Your task to perform on an android device: I want to use the Self Practice Desert night ambient sound feature on the Idanim app to help me relax.
Image 0: 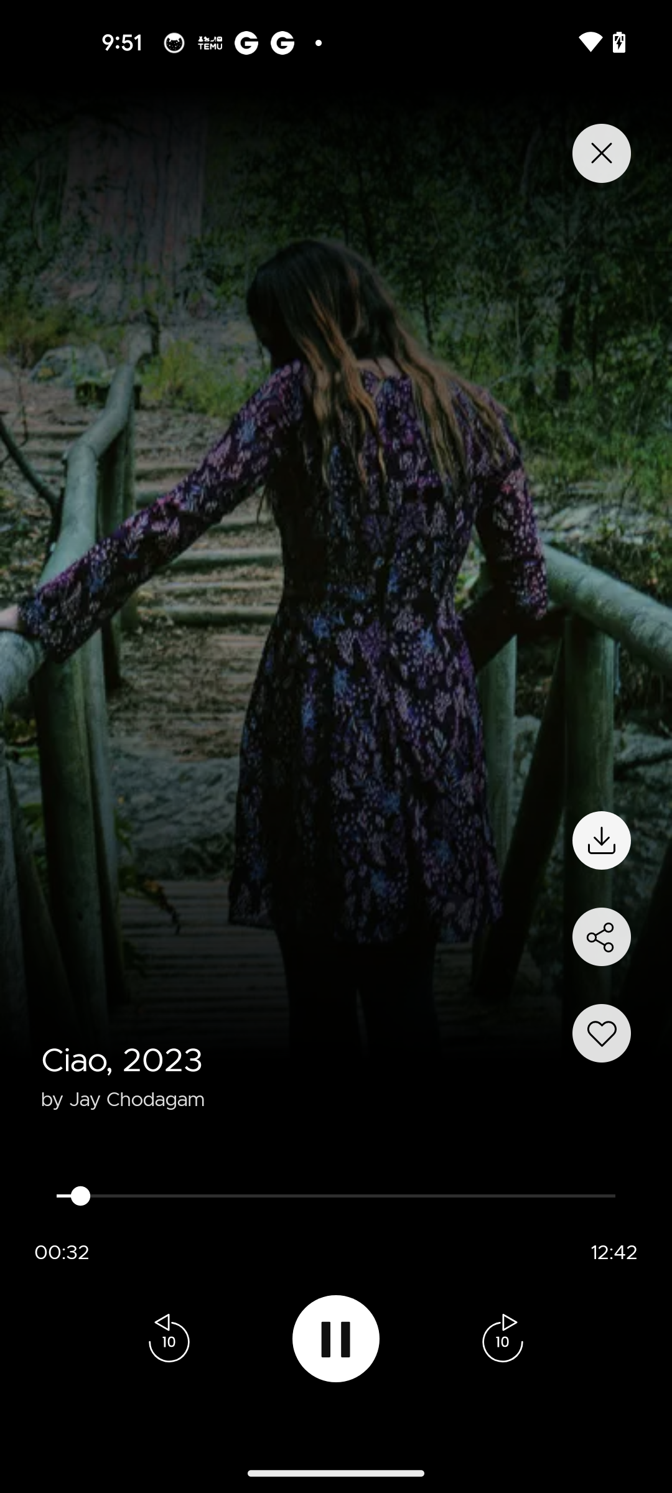
Close the current meditation
Step 0: click (592, 149)
Image 1: 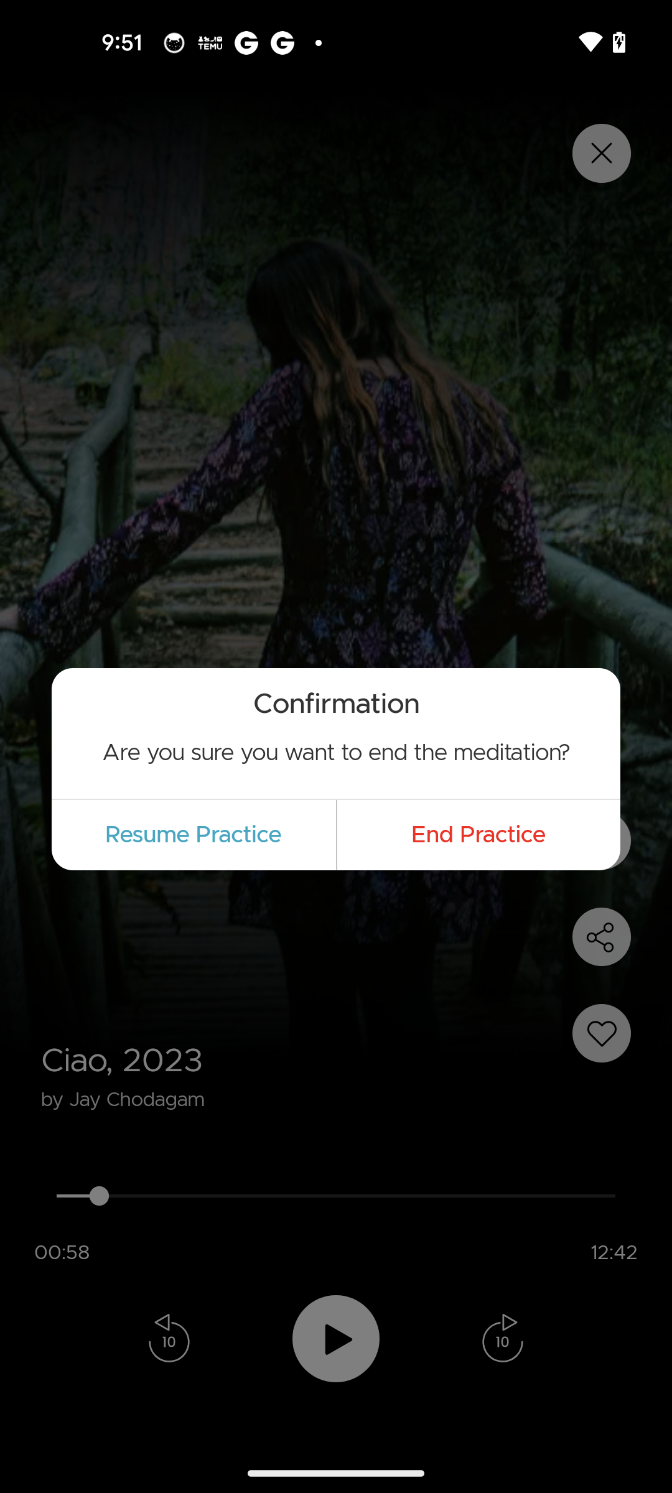
Click on the End practice in the pop up
Step 1: click (478, 835)
Image 2: 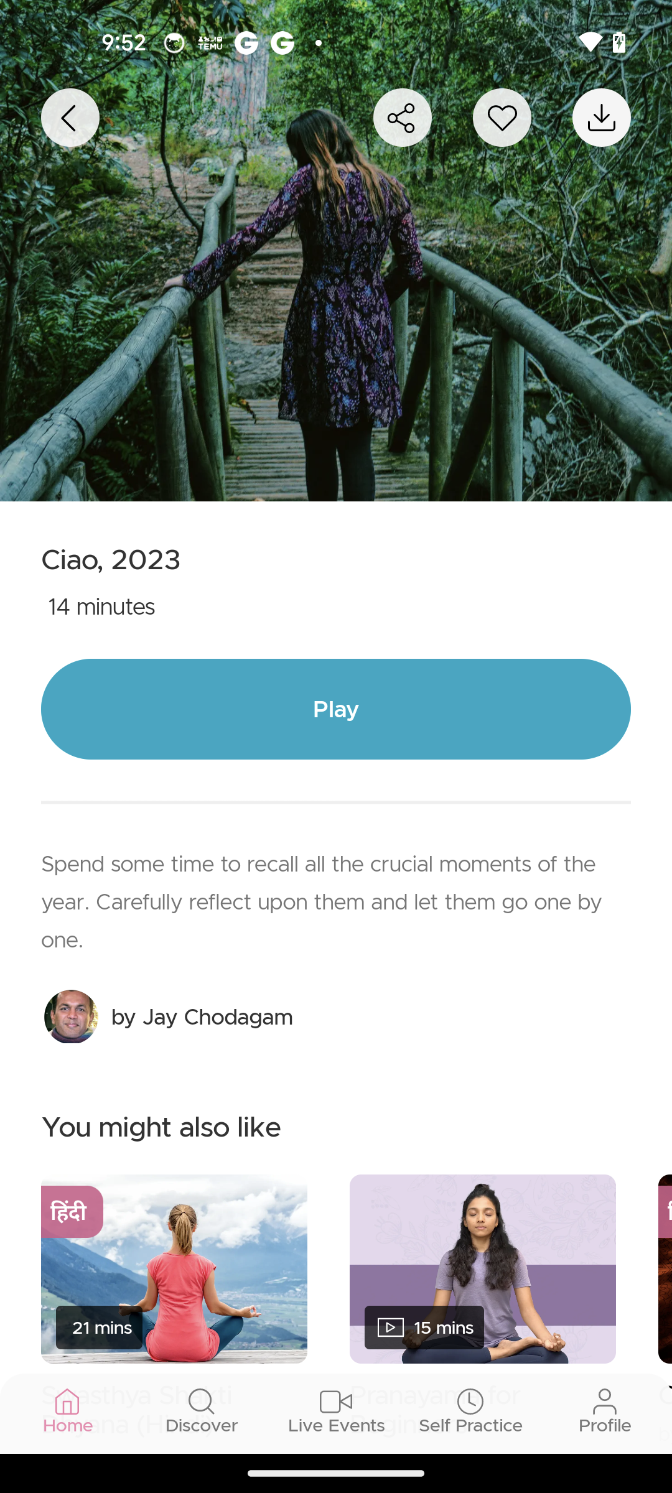
Go to the Self Practice tab
Step 2: click (487, 1410)
Image 3: 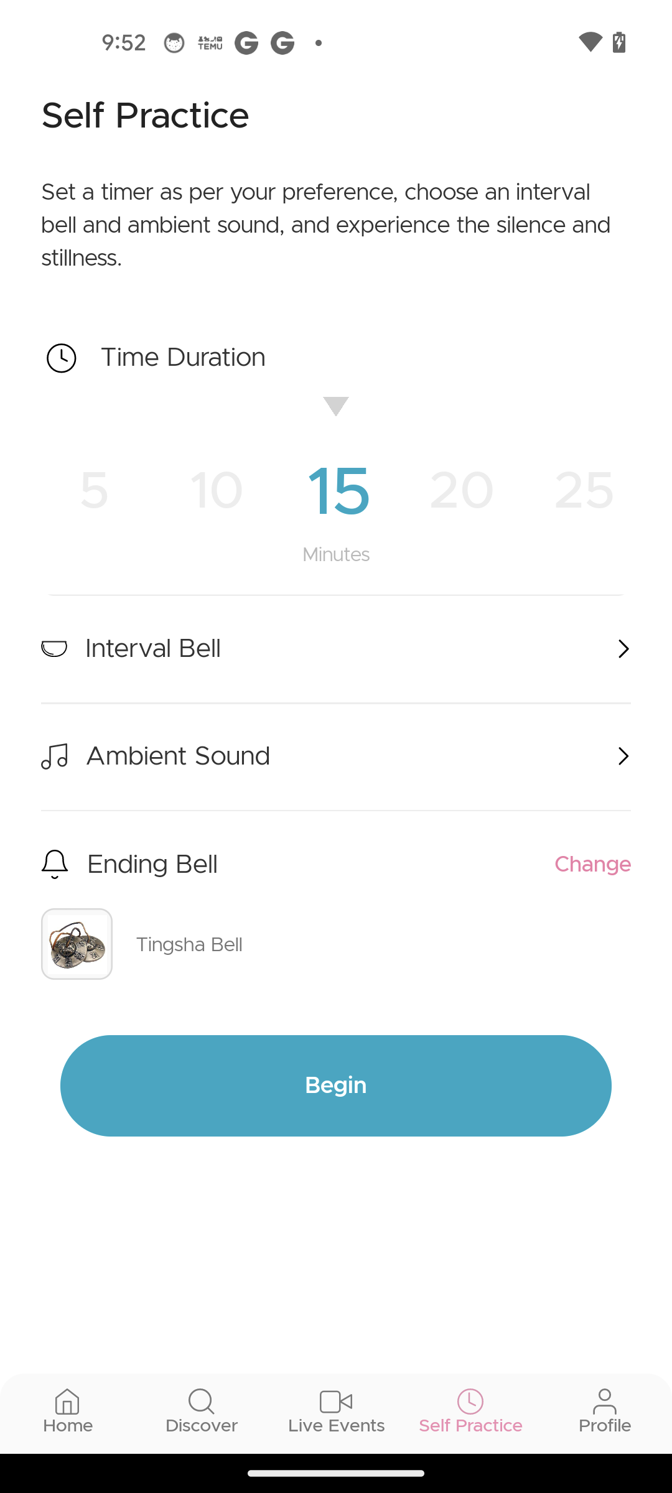
Click on the Ambient Sound option
Step 3: click (500, 742)
Image 4: 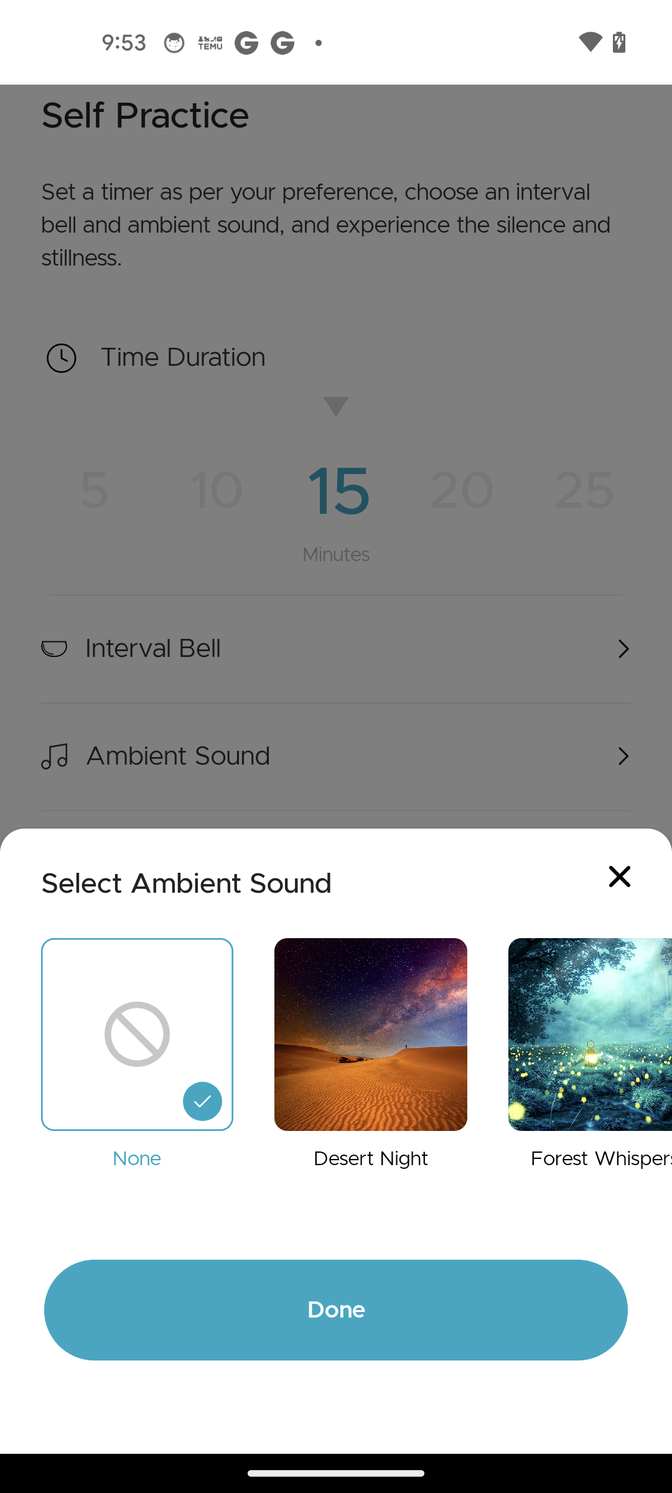
Select the Desert Night sound
Step 4: click (365, 1014)
Image 5: 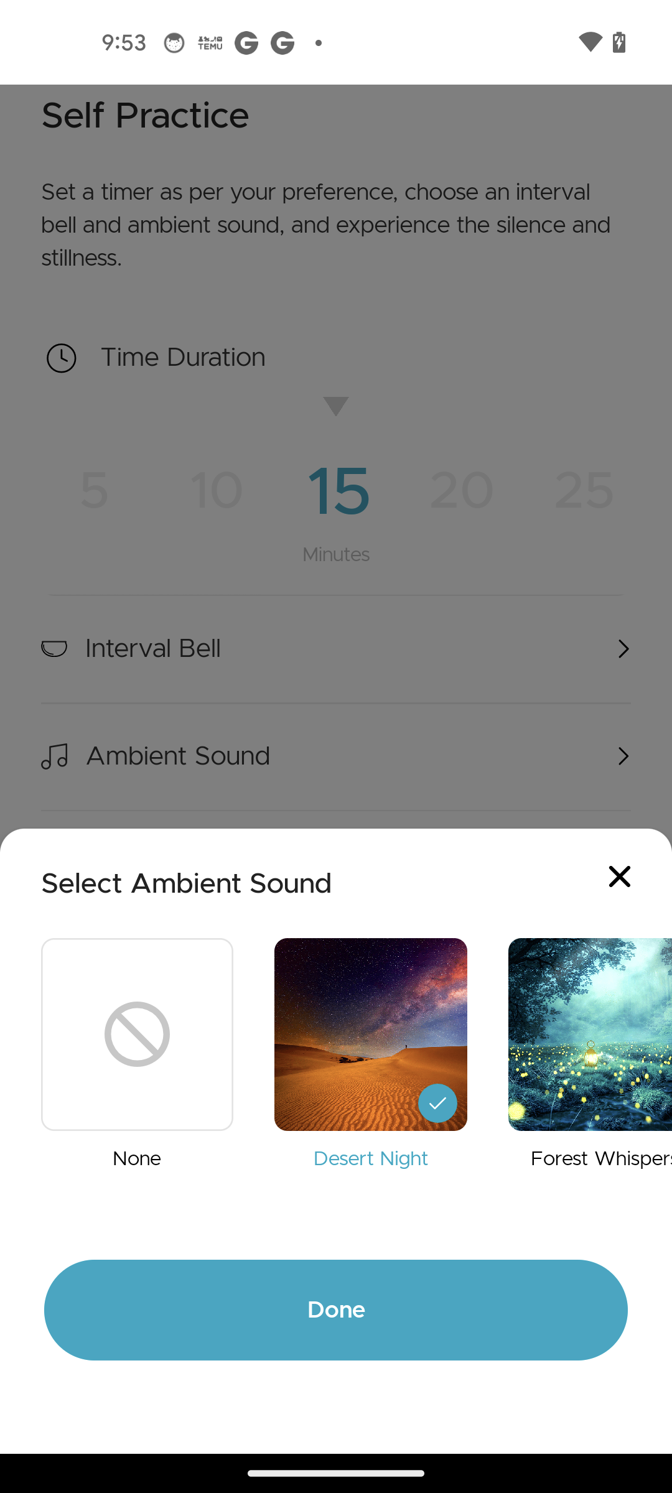
Click on the Done button 
Step 5: click (336, 1310)
Image 6: 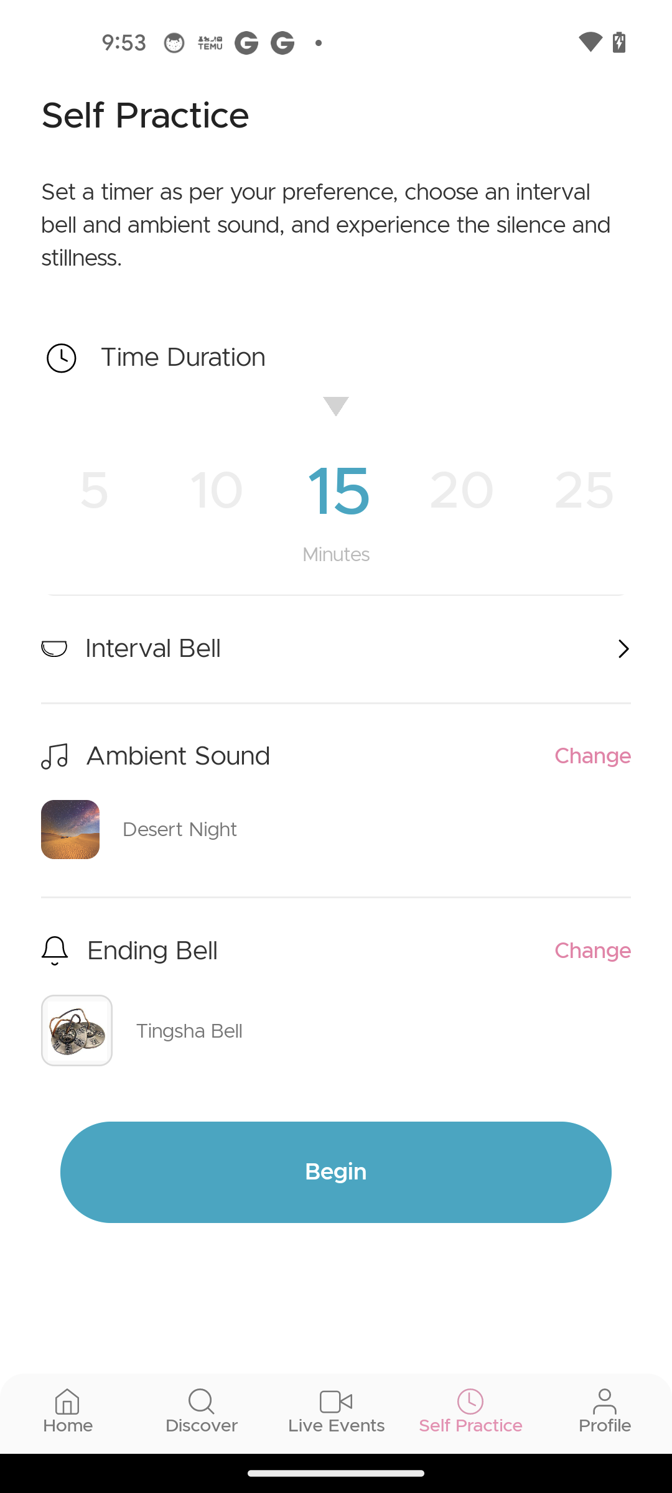
Click on the begin button
Step 6: click (335, 1172)
Image 7: 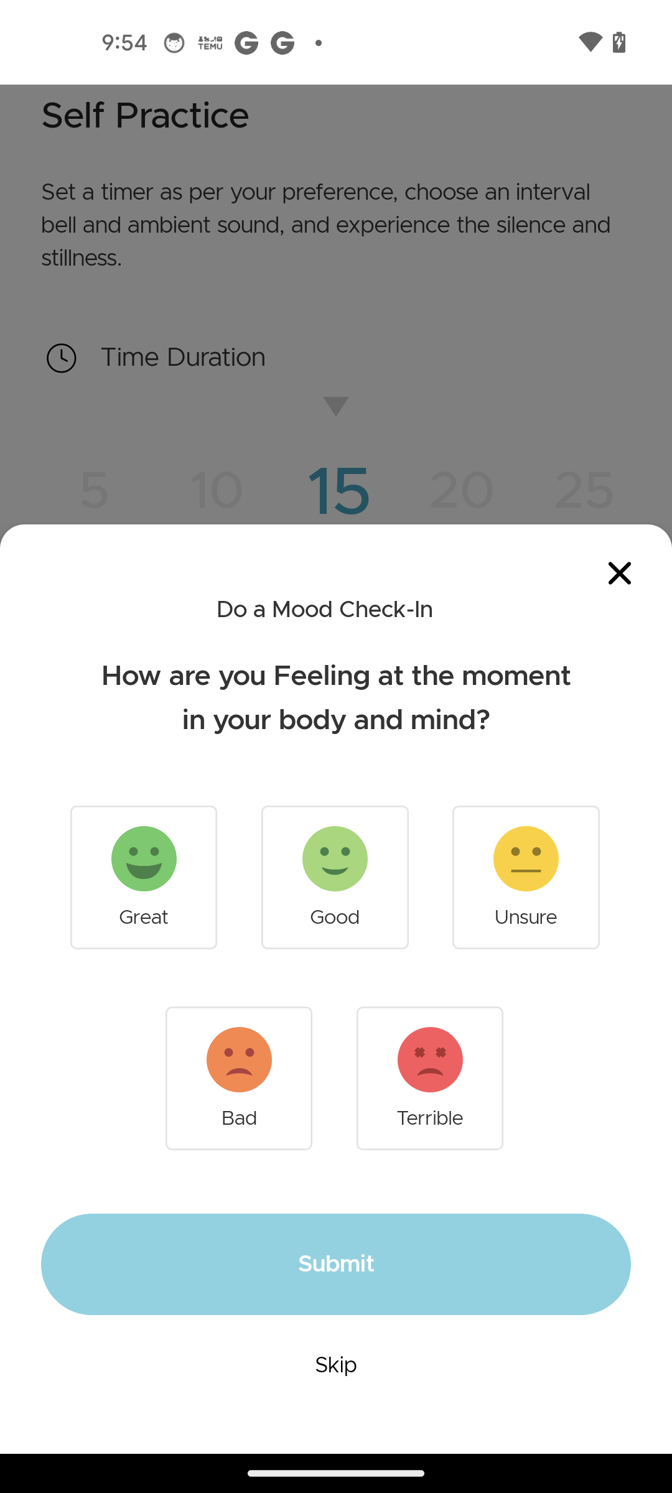
Click on the Skip button
Step 7: click (336, 1365)